Your task to perform on an android device: I am finding the tiny house in stemwede endless summer for me to stay in. Look for more details about the  tiny house in the Airbnb app.
Image 0: 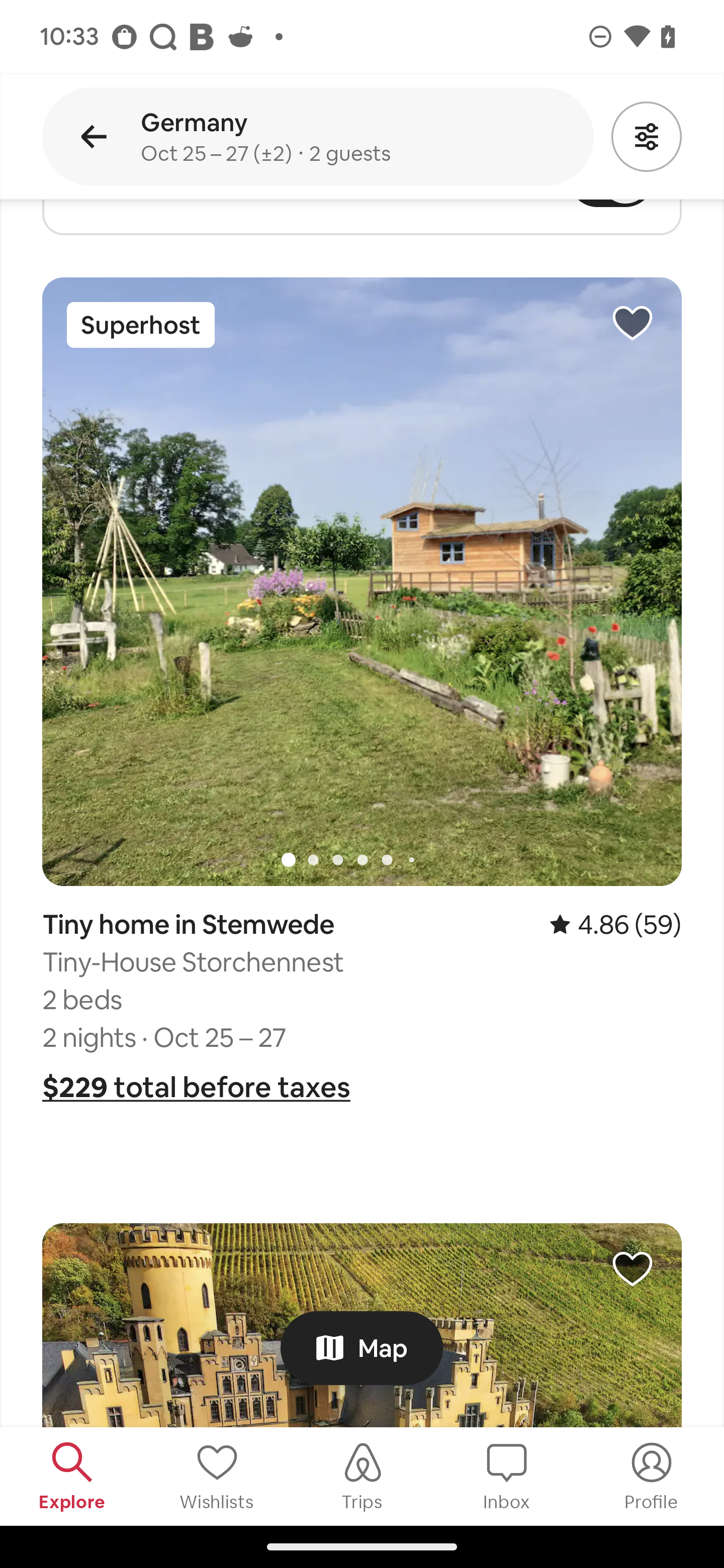
Click on the first tiny house
Step 0: click (362, 826)
Image 1: 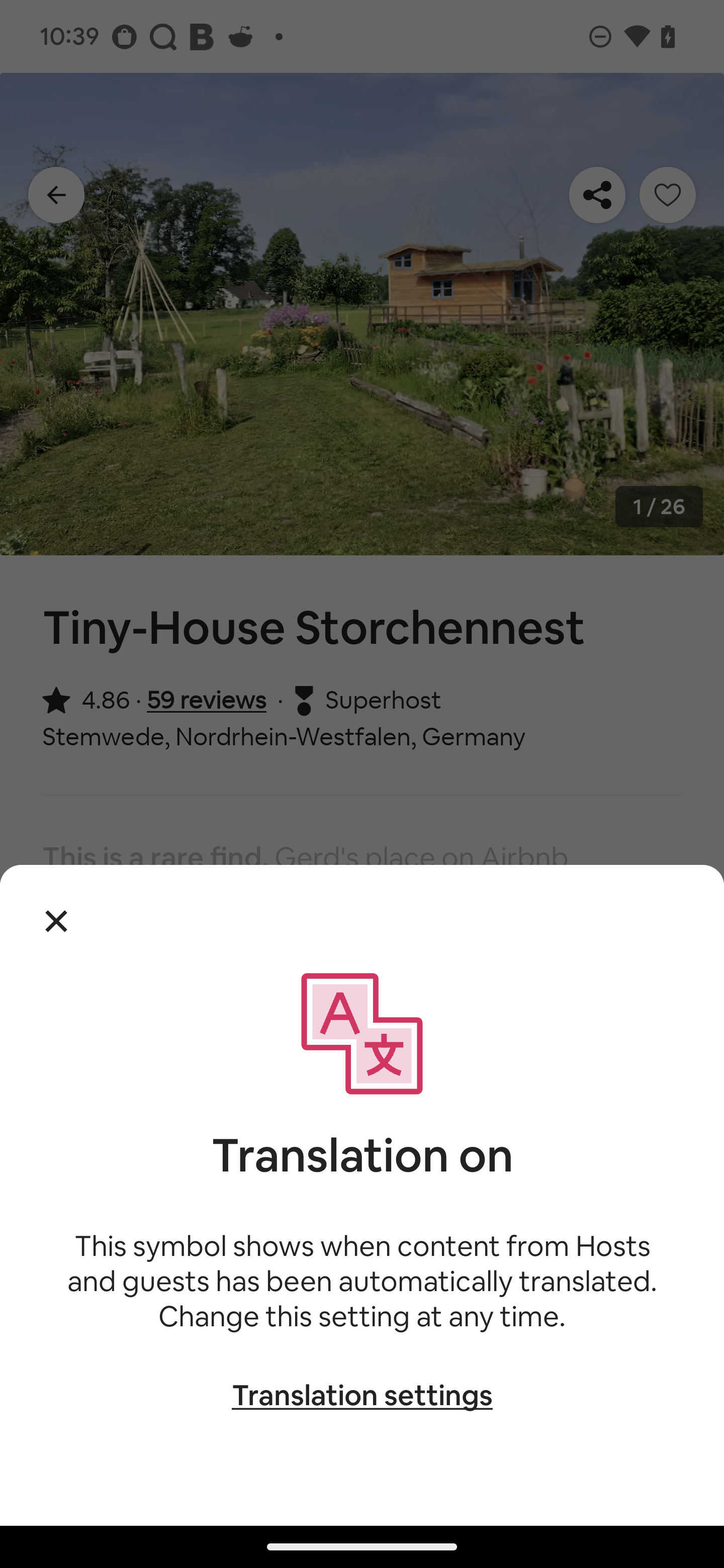
Click on the first tiny house
Step 1: wait
Image 3: 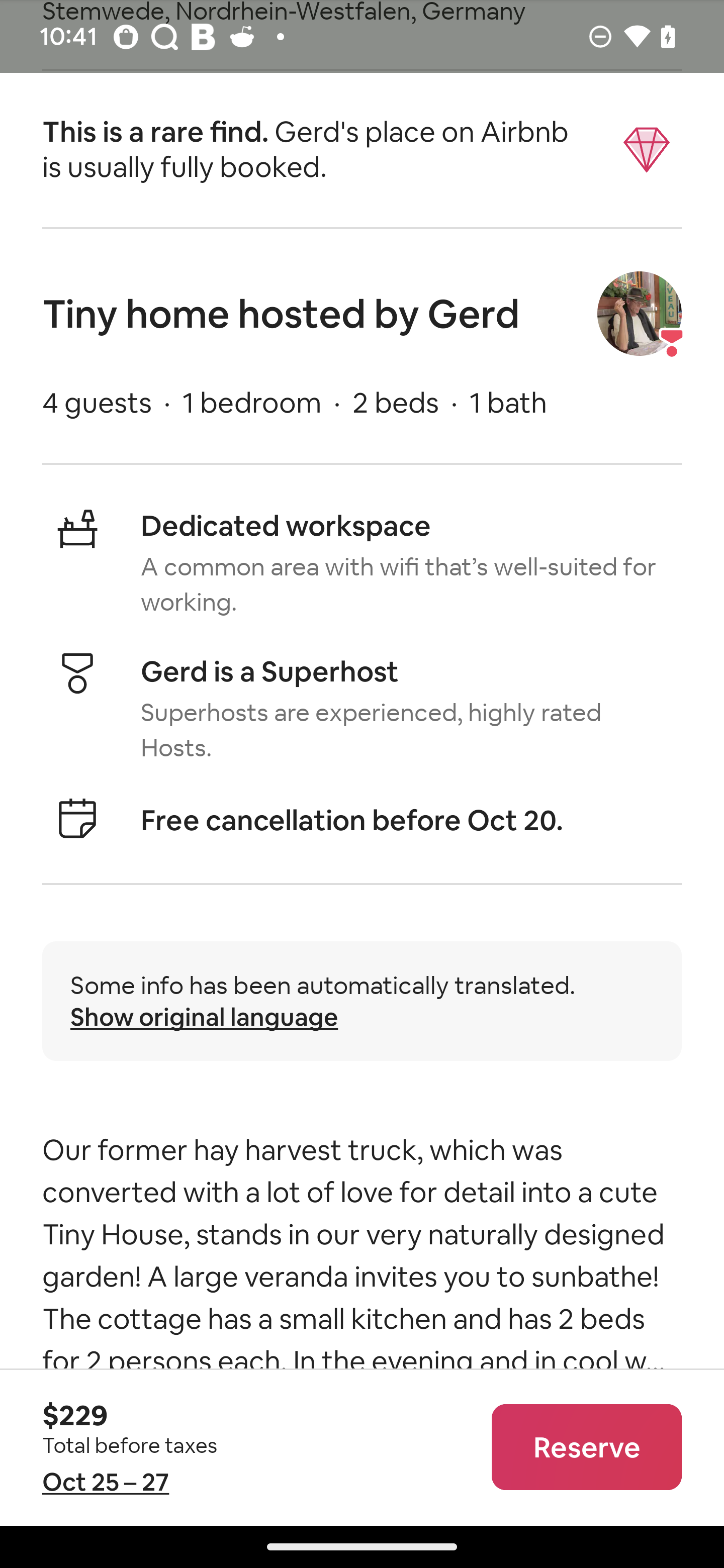
Swipe up on the screen
Step 3: scroll down
Image 4: 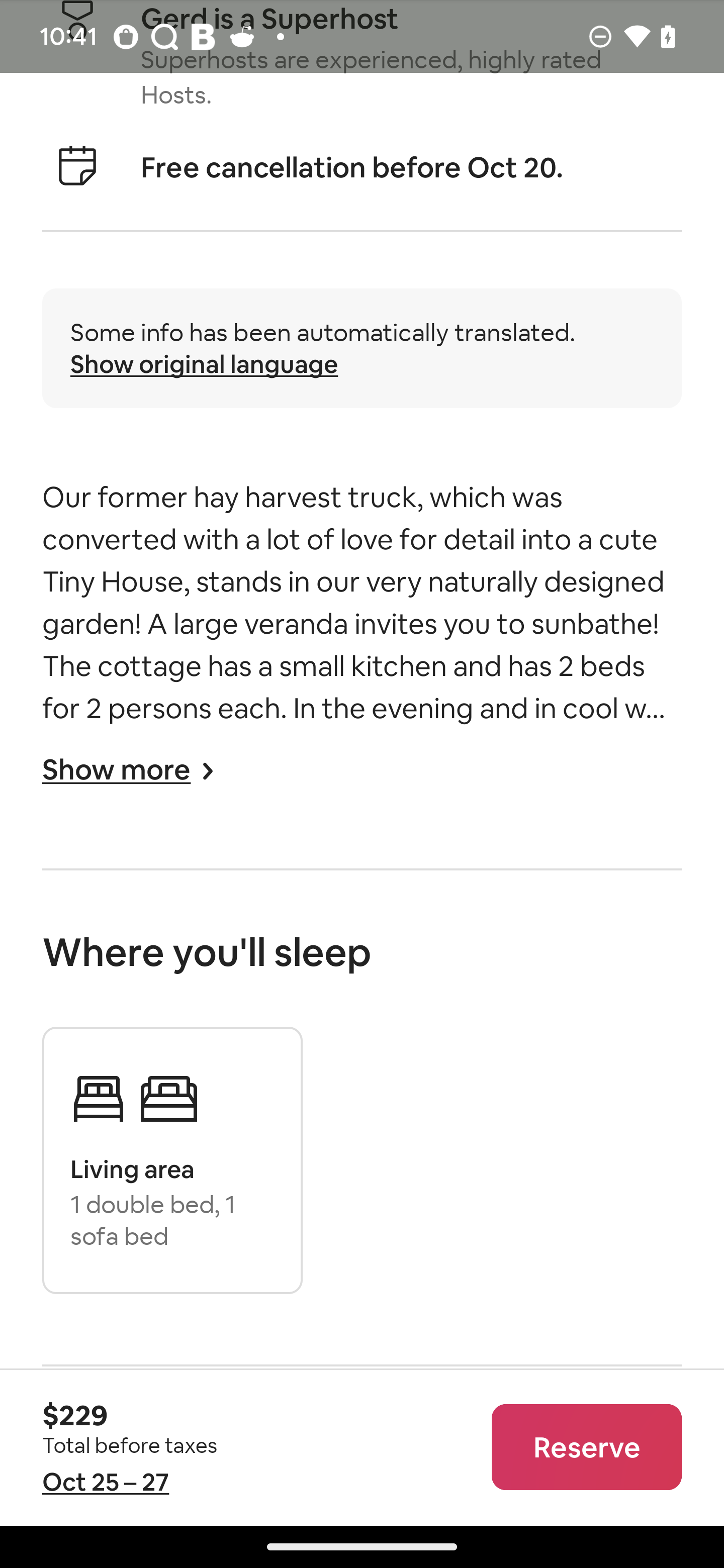
Swipe up on the screen
Step 4: scroll down